Your task to perform on an android device: Search for the amsterdam file by using the Dropbox app.
Image 0: 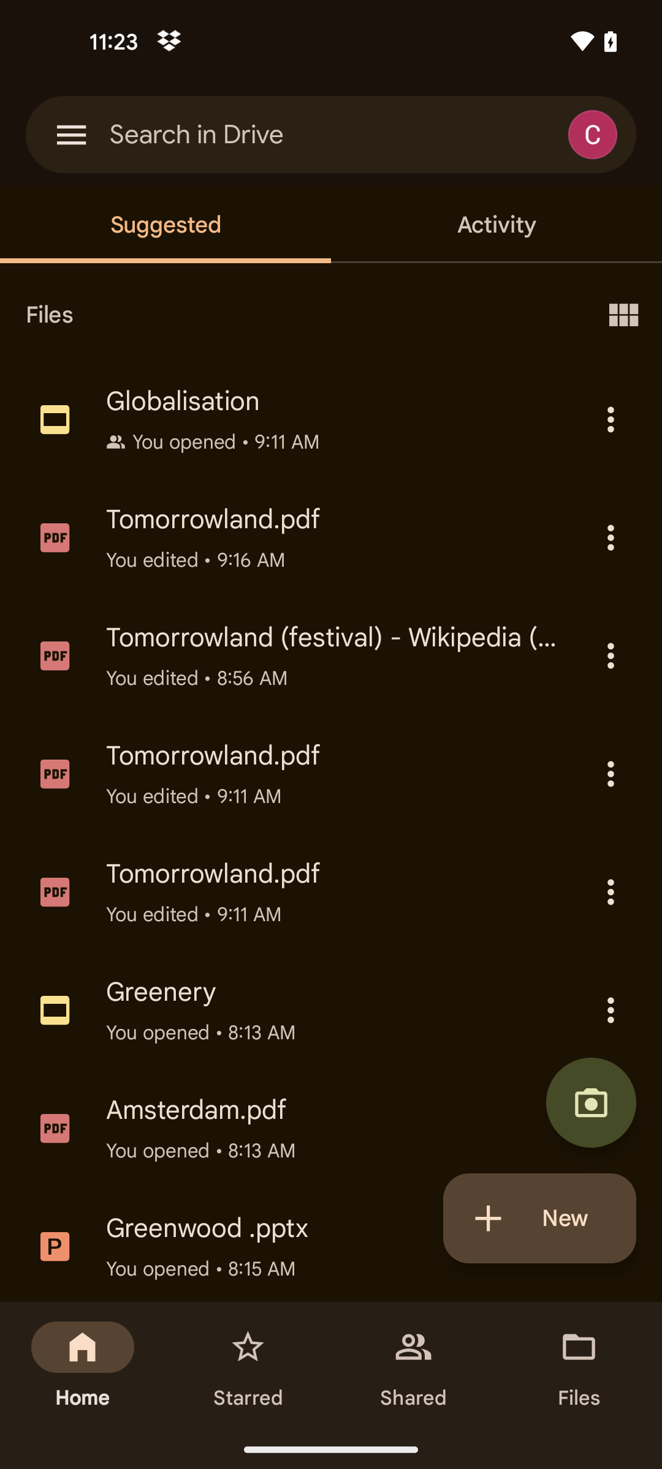
Open the dropbox app
Step 0: open app "Dropbox"
Image 1: 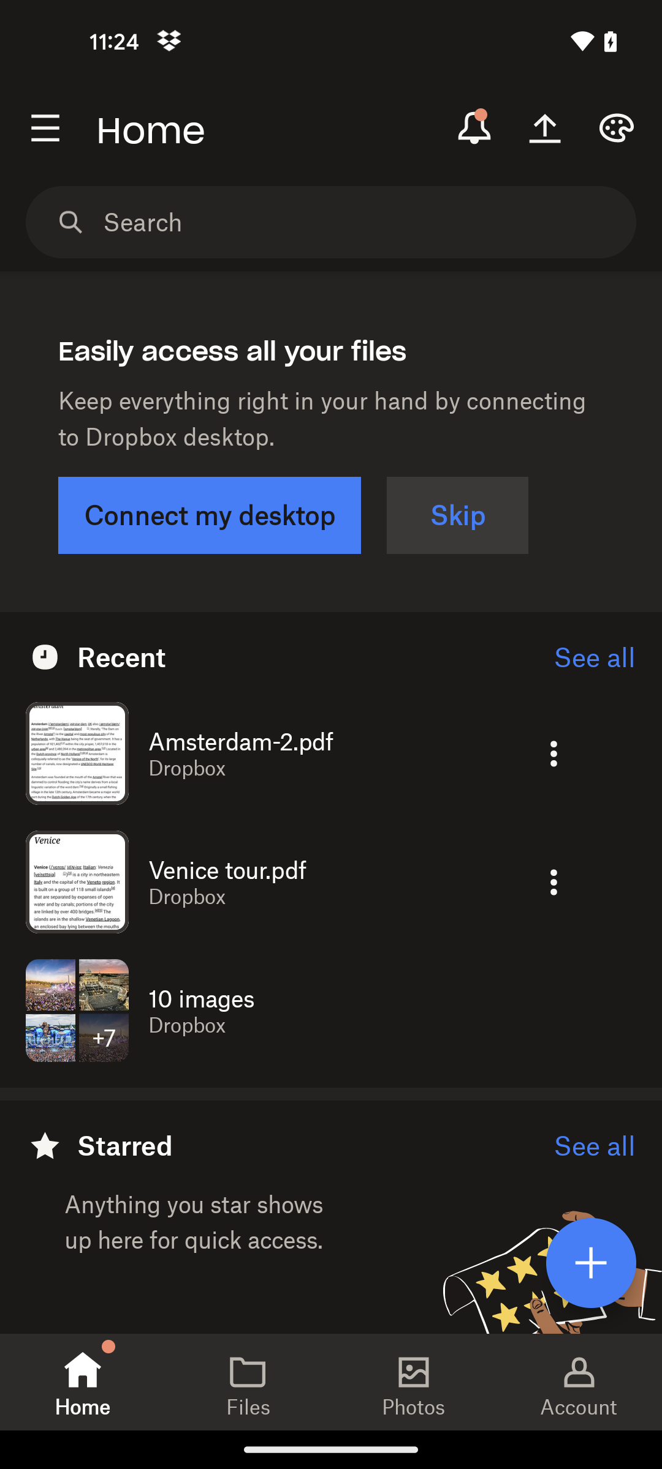
Tap on the search bar
Step 1: click (363, 222)
Image 2: 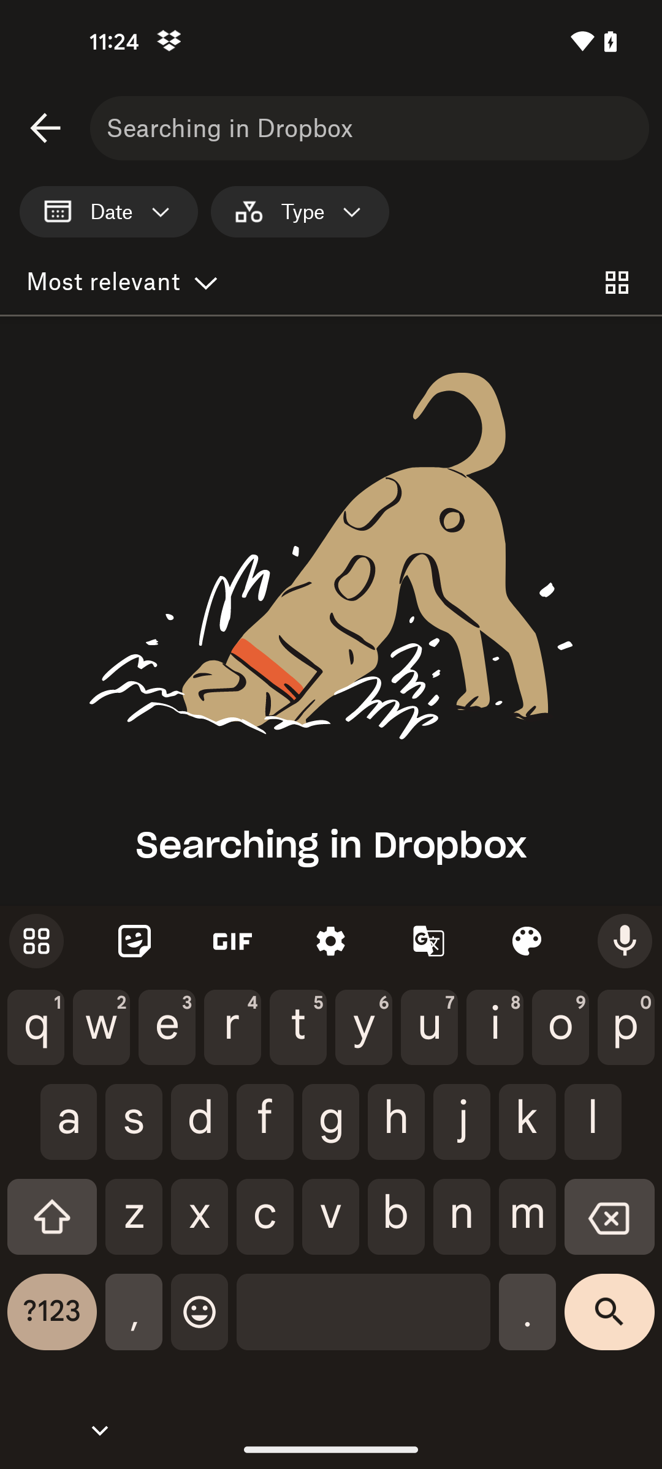
Search for Amsterdam file
Step 2: type "Amsterdam"